Your task to perform on an android device: The presentation looks complete, so I want to share it with Naomi  Rousseau on her Gmail id naomi.rousseau@example.com so she may contribute some further suggestions
Image 0: 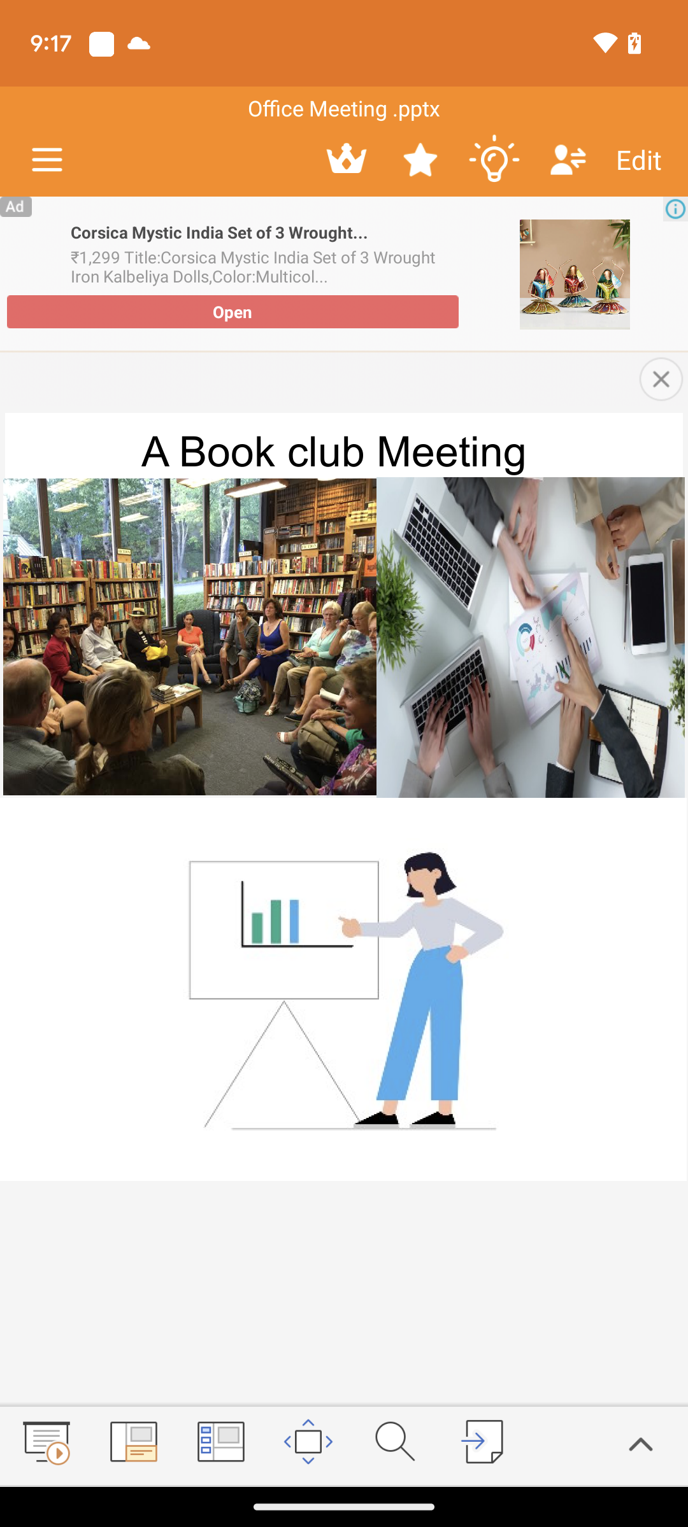
Click on the menu bar icon
Step 0: click (47, 160)
Image 1: 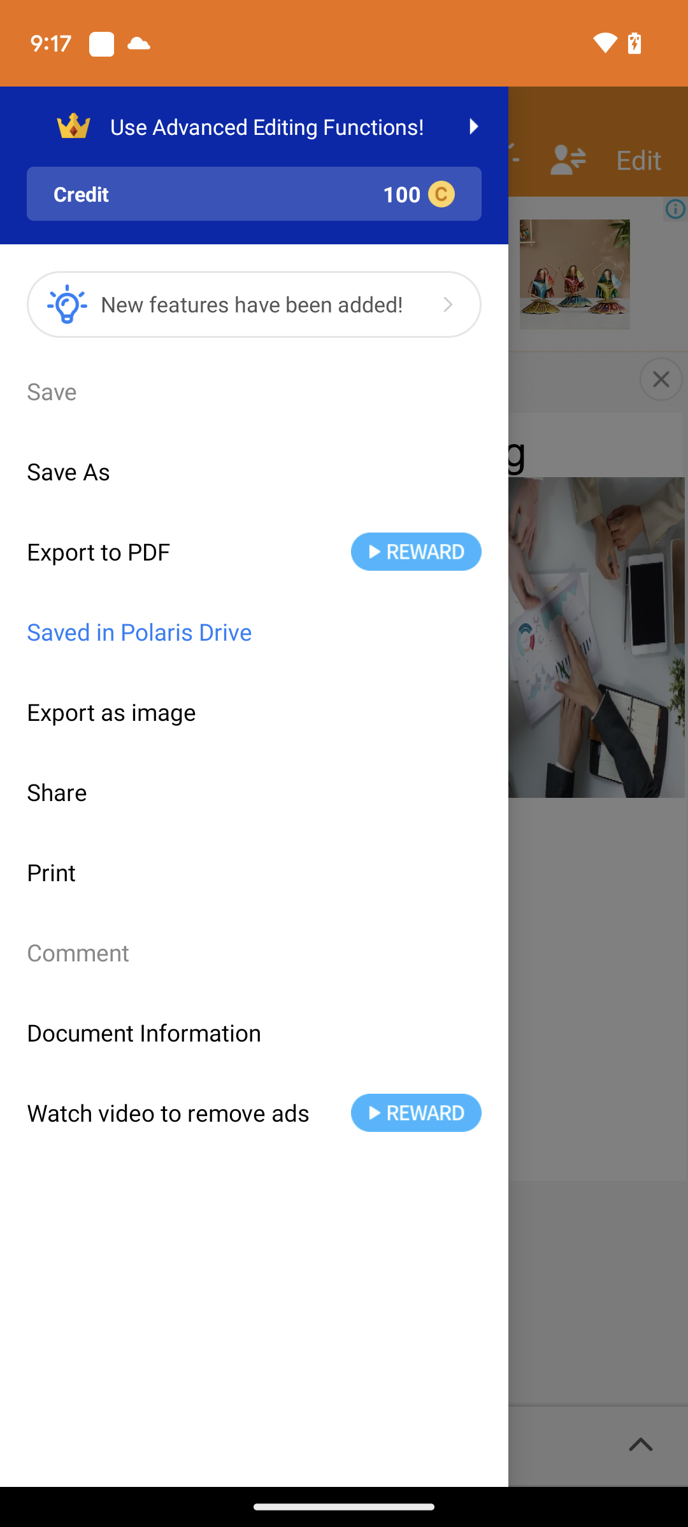
Click on the share option 
Step 1: click (254, 792)
Image 2: 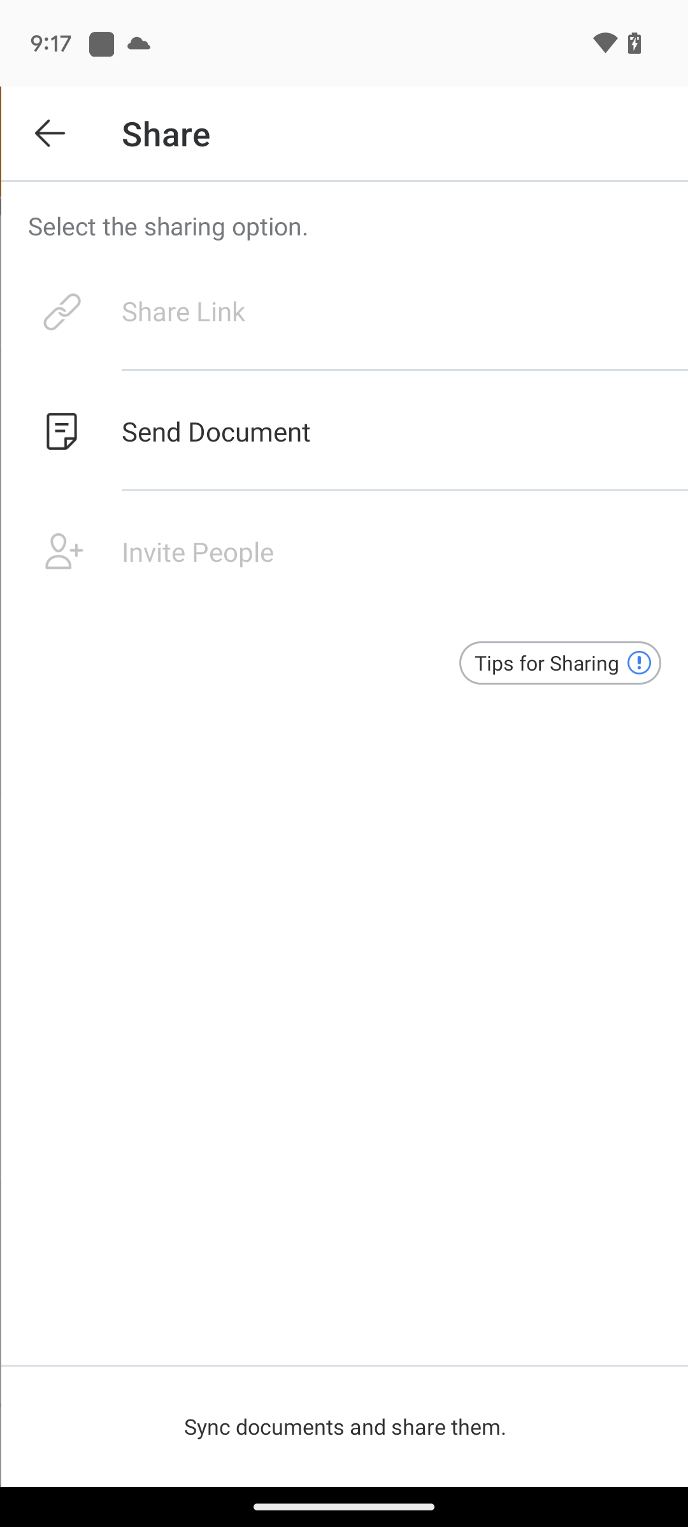
Click on the send document option 
Step 2: click (360, 431)
Image 3: 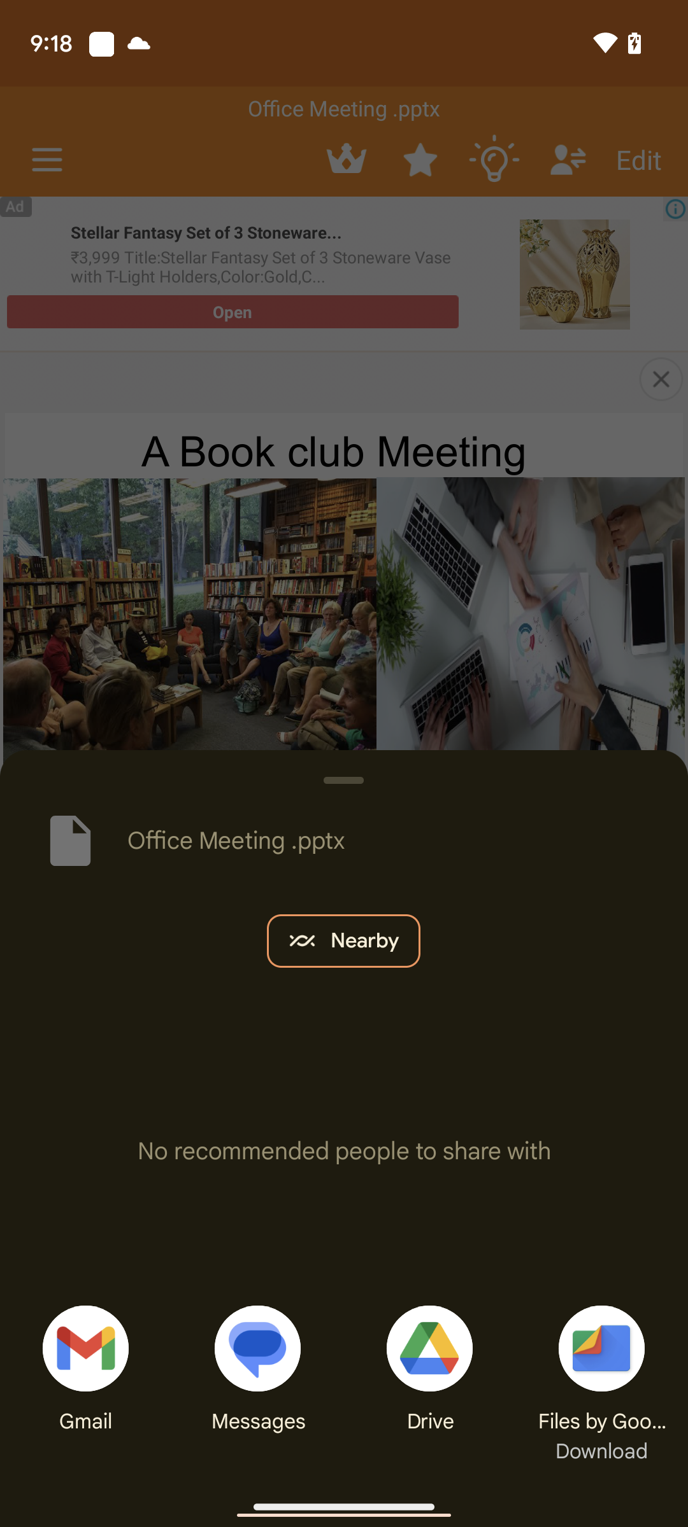
Click on the gmail icon 
Step 3: click (85, 1330)
Image 4: 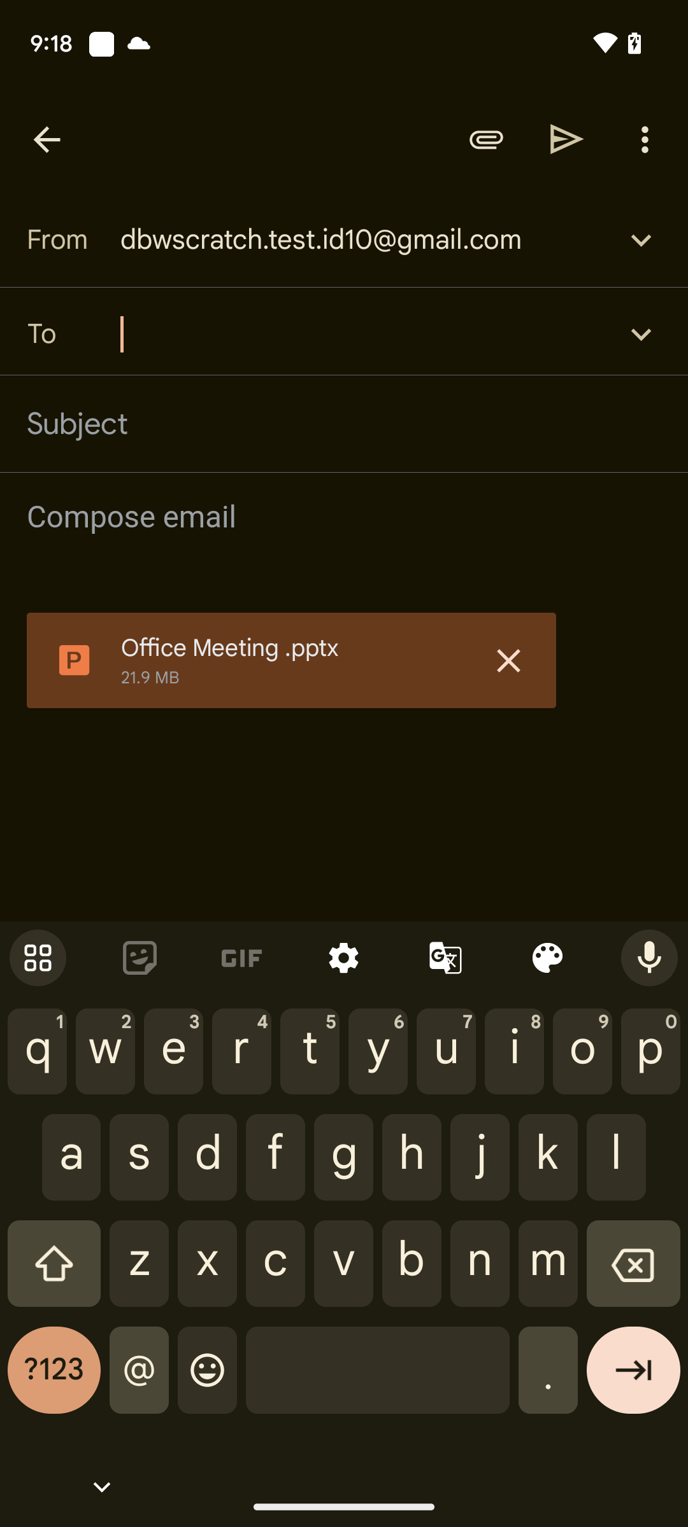
Type naomi.rousseau@example.com
Step 4: type "naomi.rousseau@example.com"
Image 5: 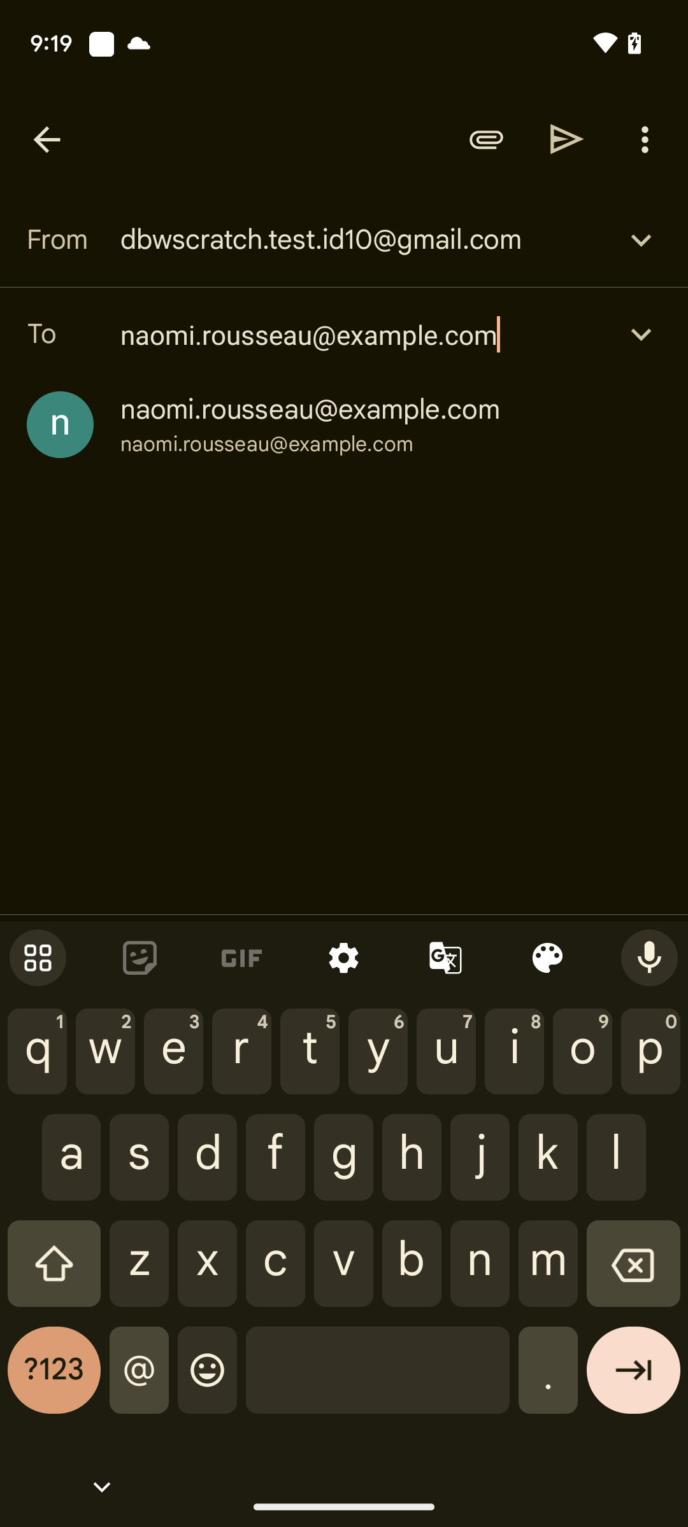
Click on the mail naomi.rousseau@example.com
Step 5: click (310, 409)
Image 6: 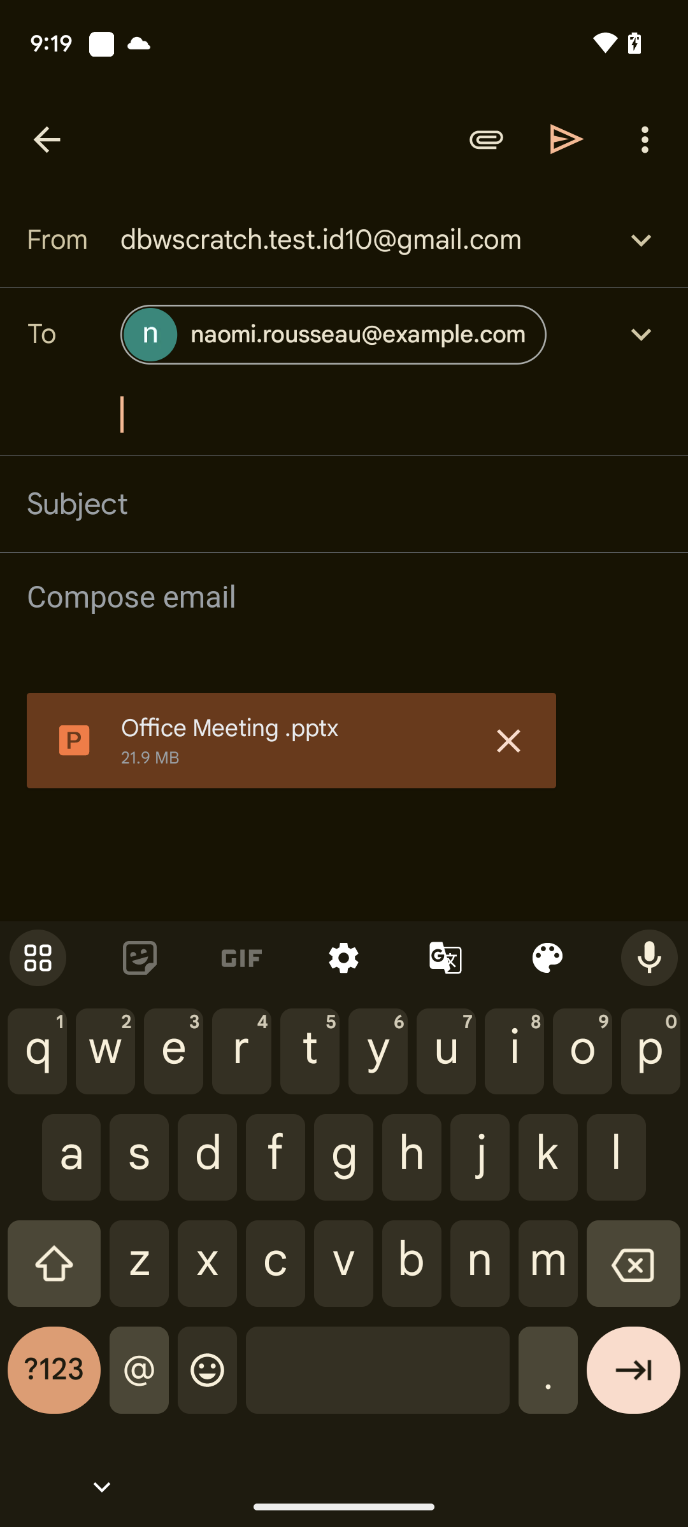
Click on the send icon 
Step 6: click (567, 139)